Your task to perform on an android device: Open the Outlook App, Open the Training Meeting event and add the dbwscratch.test.id9@gmail.com to share the calendar.
Image 0: 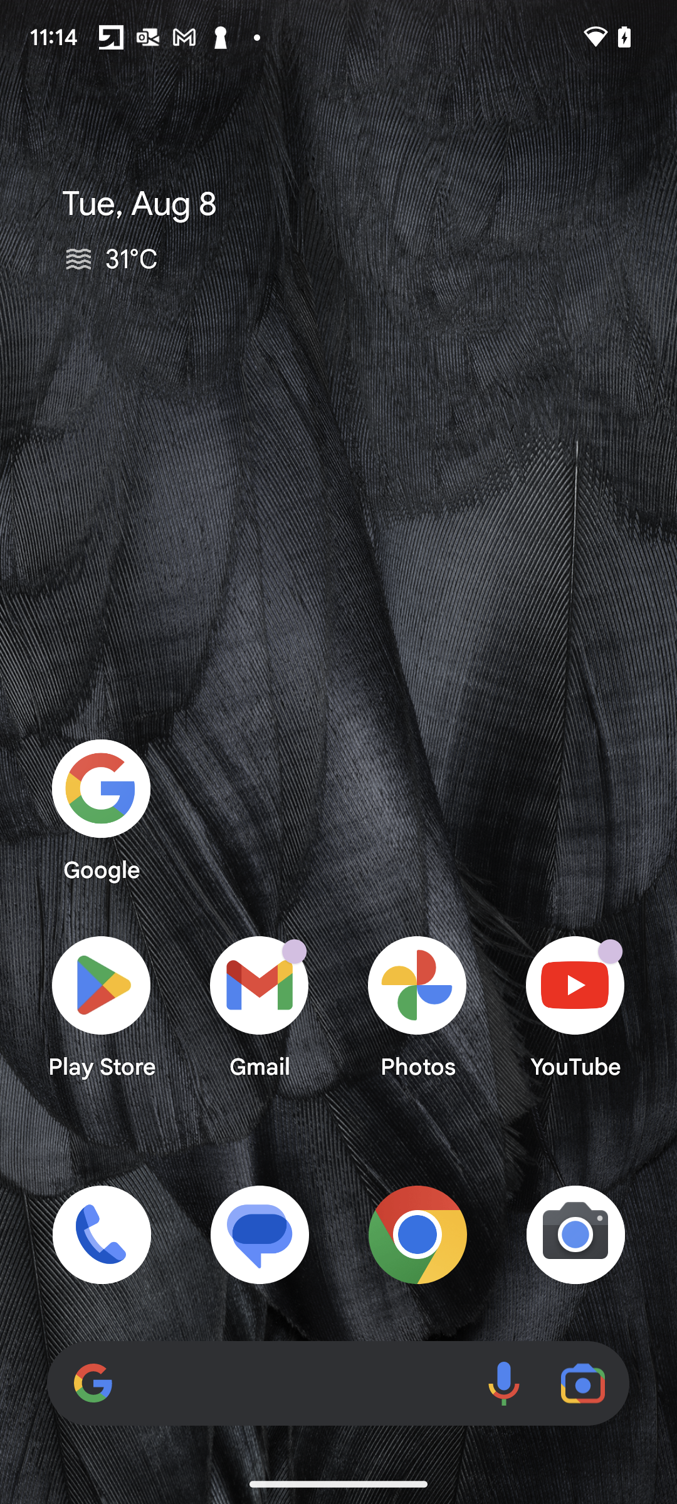
Open the Outlook App
Step 0: open app "Outlook"
Image 1: 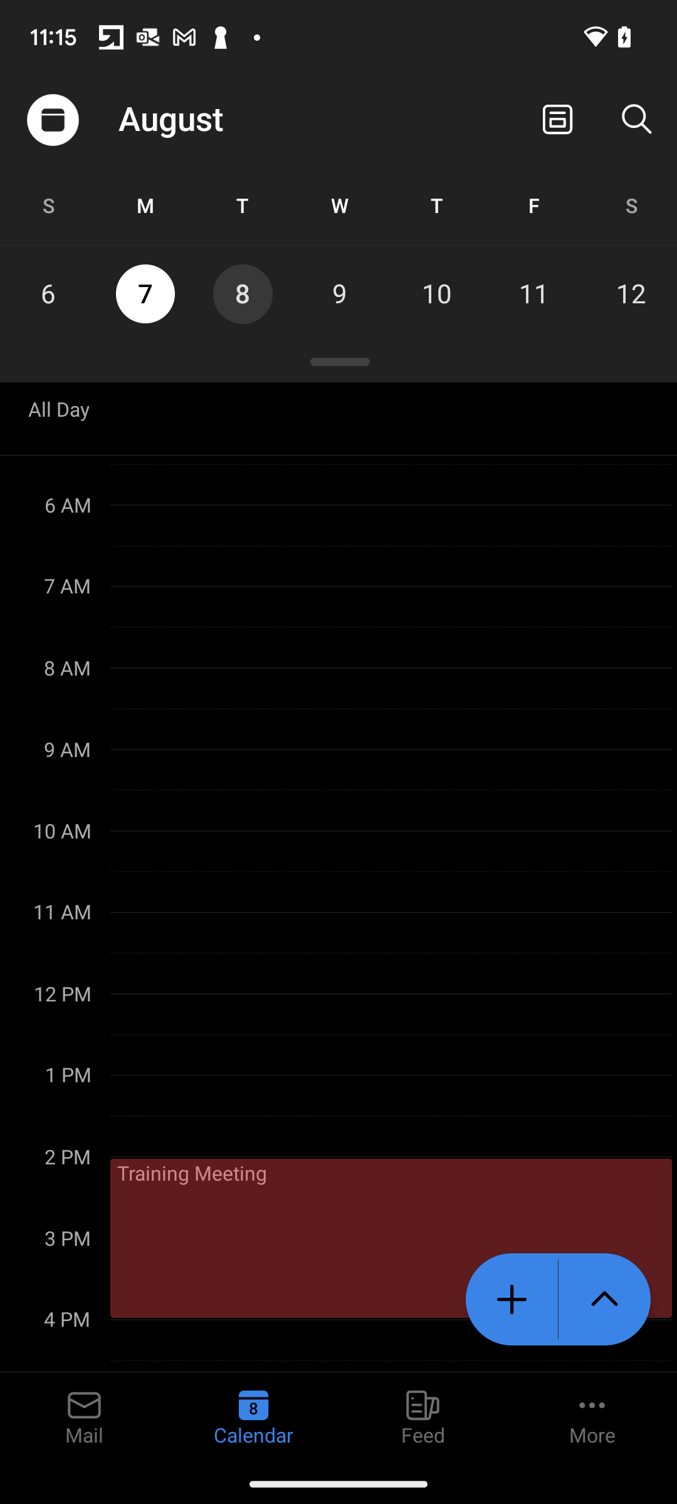
Open the Training Meeting 
Step 1: click (391, 1238)
Image 2: 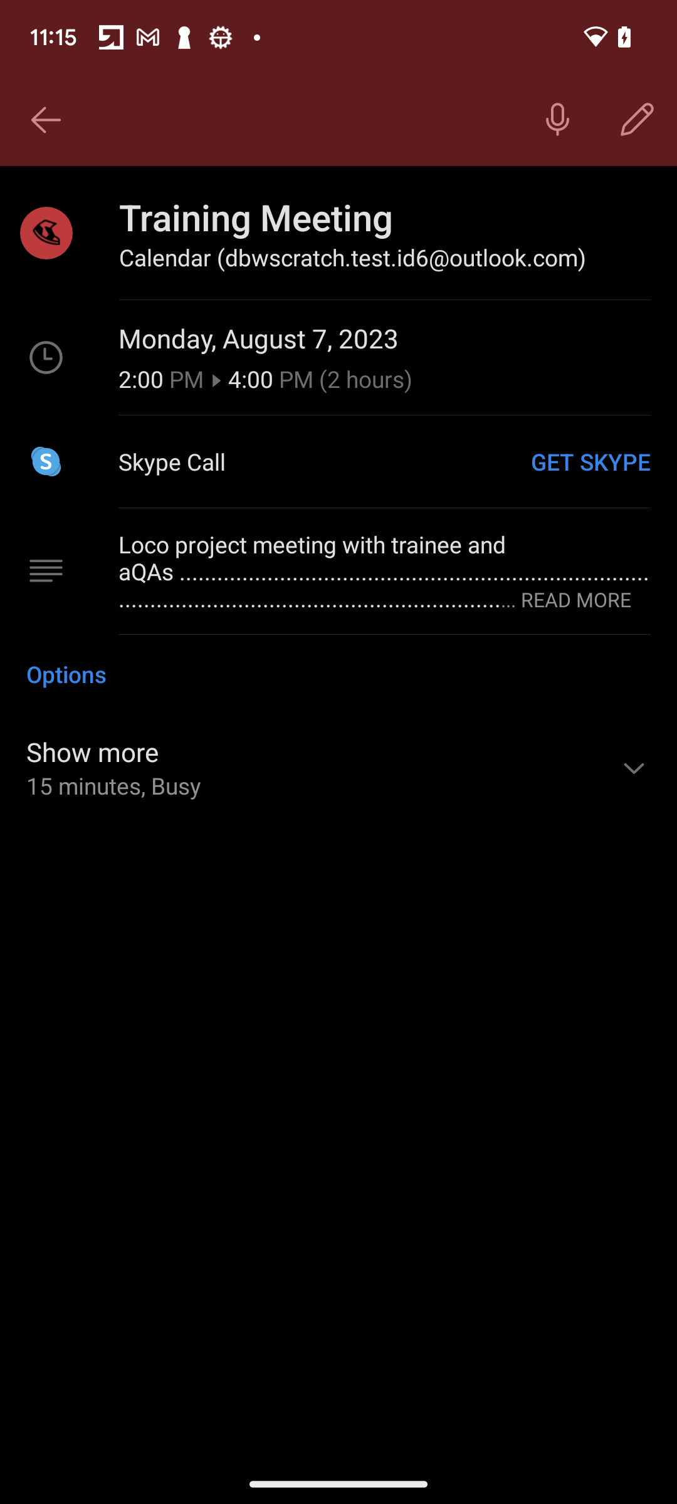
Click on the edit Button
Step 2: click (637, 120)
Image 3: 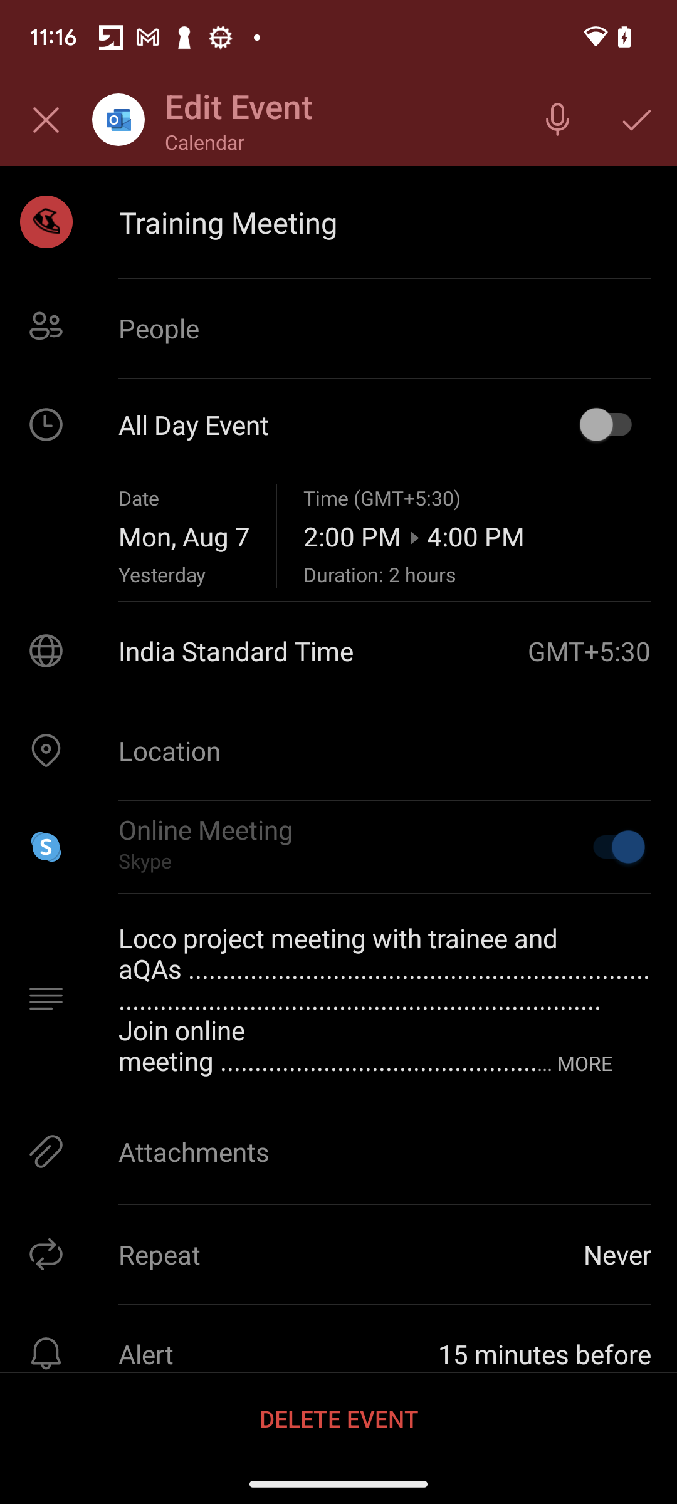
Click on the people section 
Step 3: click (384, 328)
Image 4: 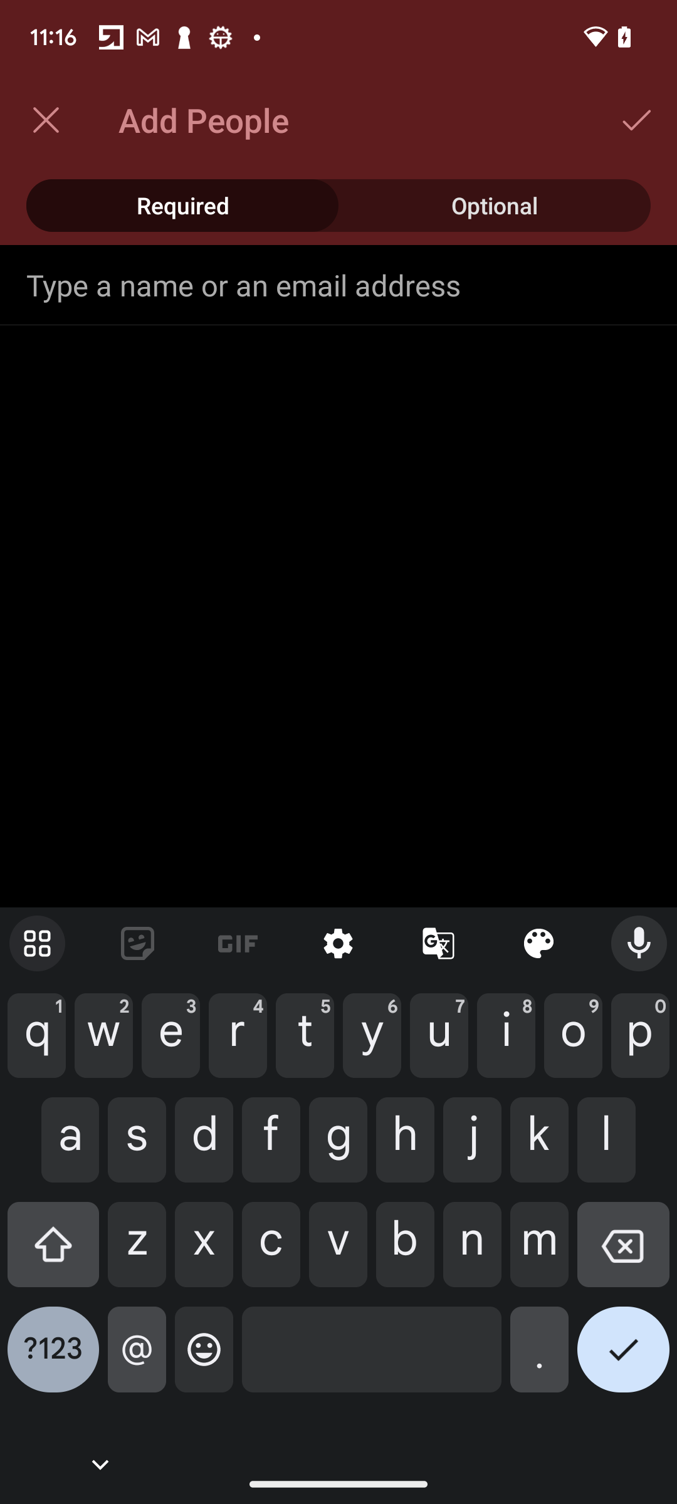
Enter the Email : dbwscratch.test.id9@gmail.com
Step 4: type "dbwscratch.test.id9@gmail.com"
Image 6: 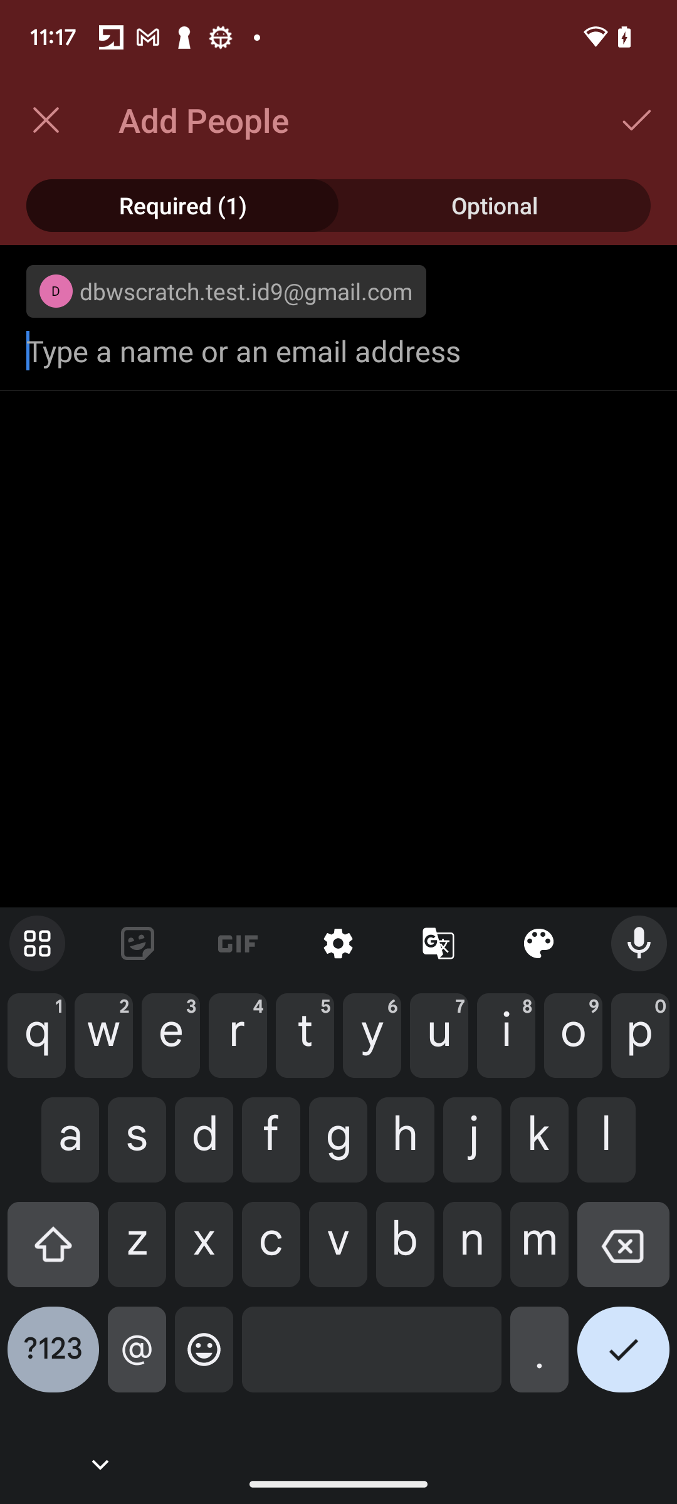
Click on the right button in the top right corner of the screen 
Step 6: click (637, 120)
Image 7: 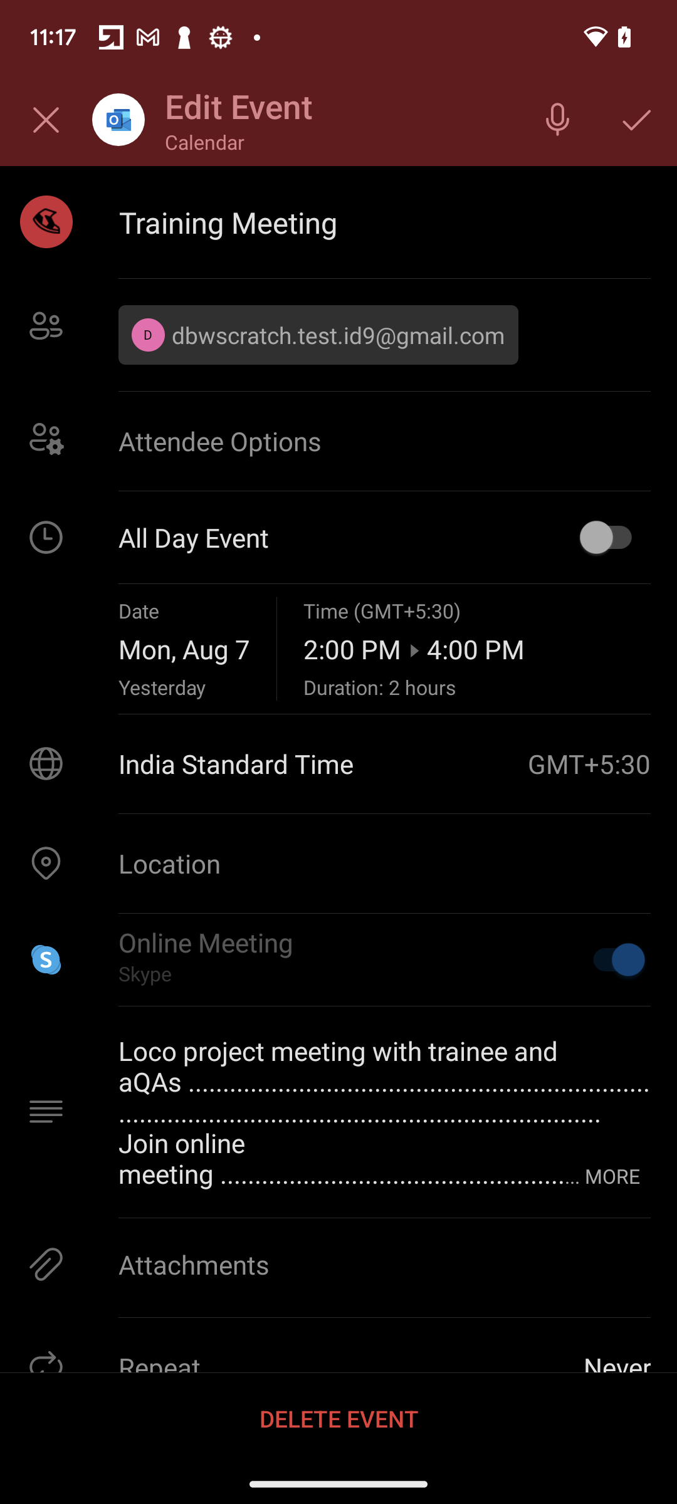
Click on the right button in the top right corner of the screen 
Step 7: click (637, 120)